Your task to perform on an android device: I am planning a family trip to Vancouver, so find an economy class flight for me for a one-way trip from Toronto Pearson International to Vancouver International on December 15 for 3 adults on the  Skyscanner app.
Image 0: 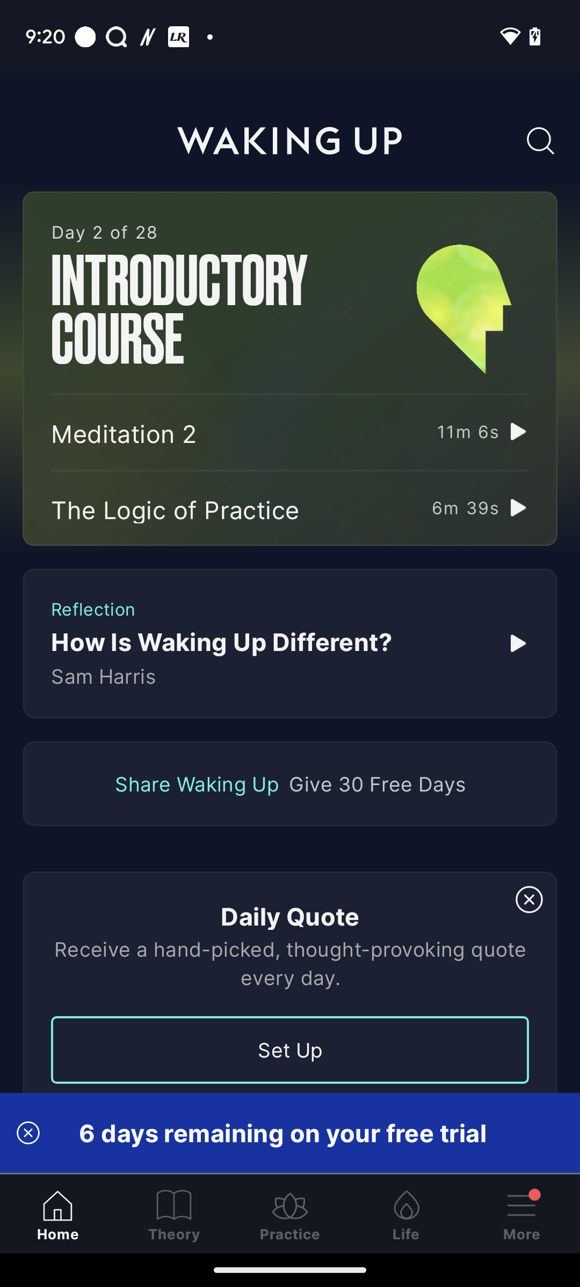
Open the Skyscanner app.
Step 0: open app "Skyscanner"
Image 1: 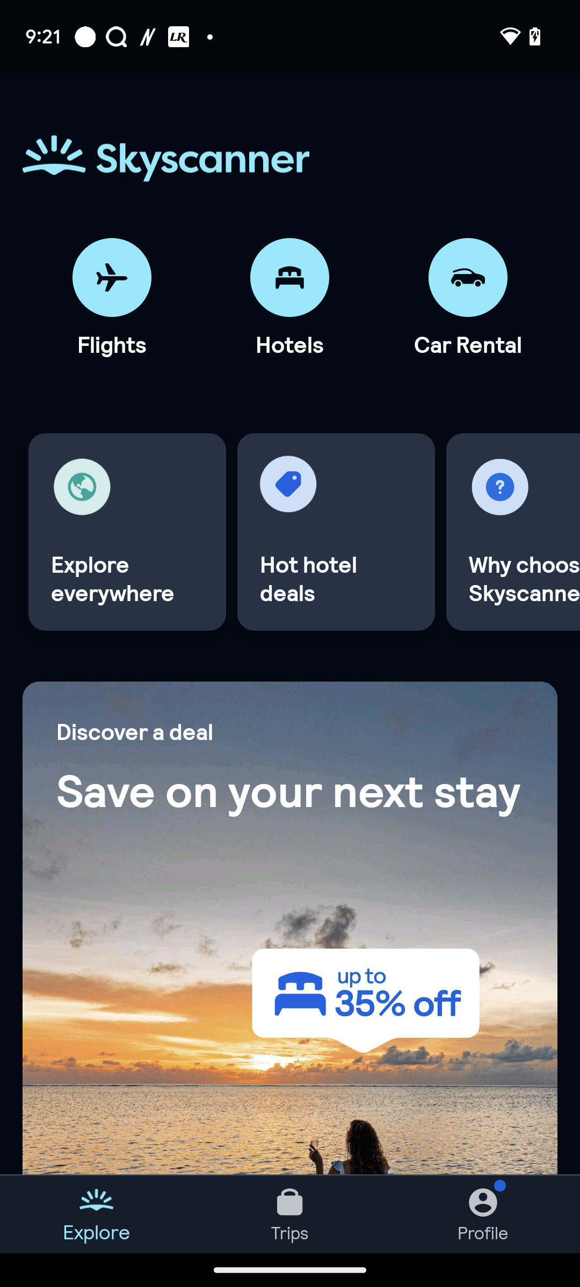
Open the Flights Tab.
Step 1: click (112, 277)
Image 2: 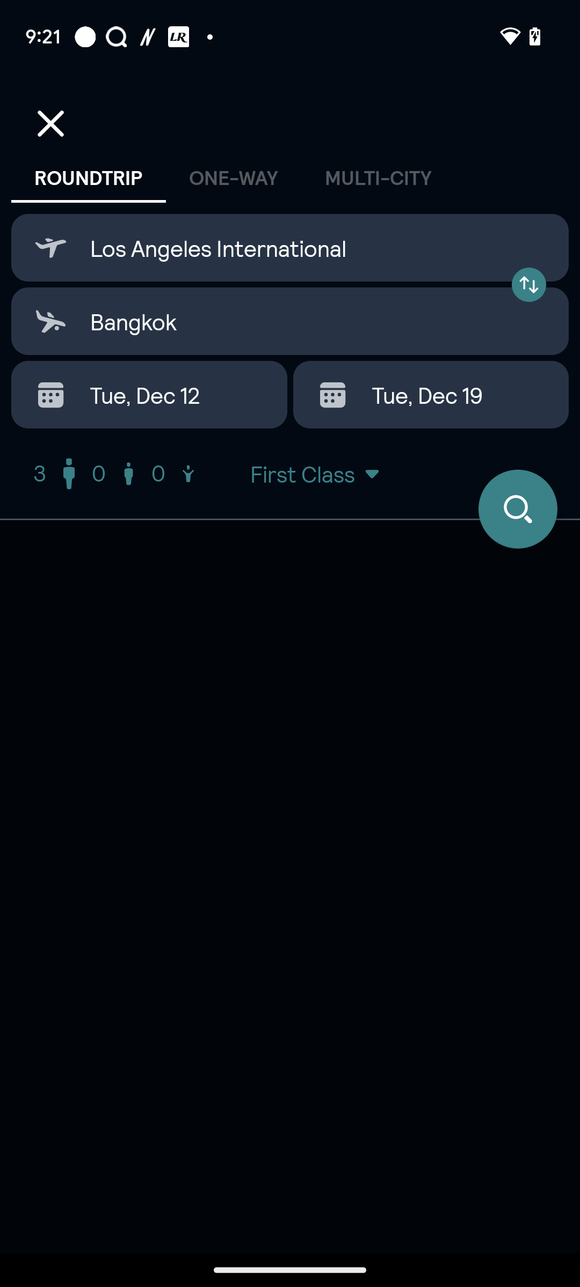
Click on the tab One- way.
Step 2: click (234, 177)
Image 3: 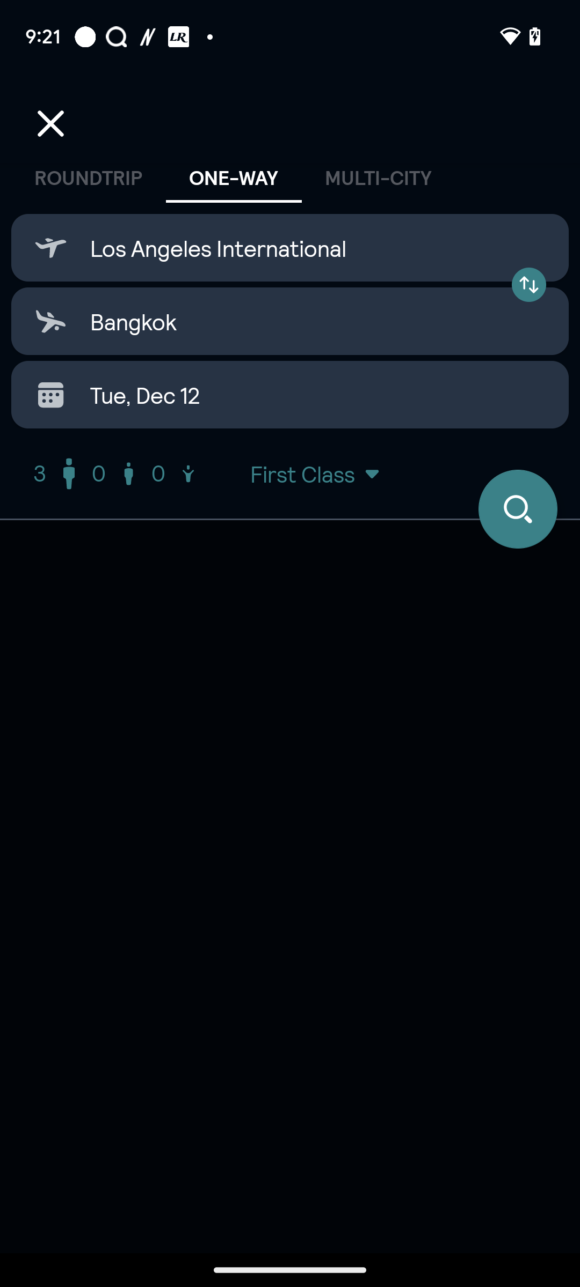
Click on the First Input box.
Step 3: click (289, 248)
Image 4: 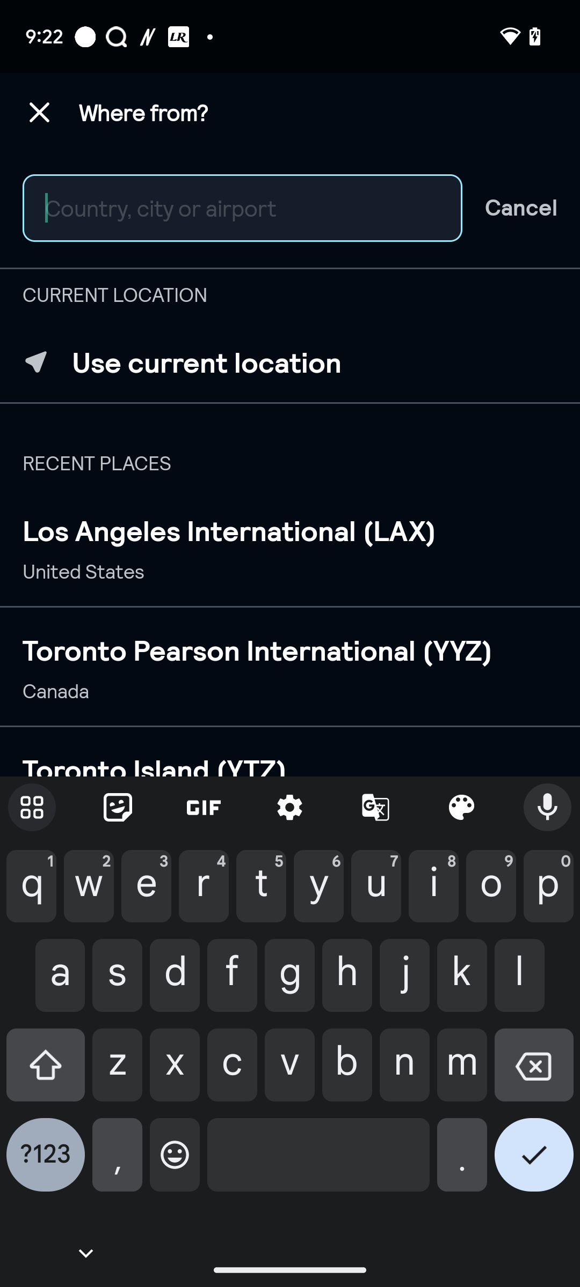
Type Toronto Pearson International in the search box.
Step 4: type "Toronto Pearson International "
Image 5: 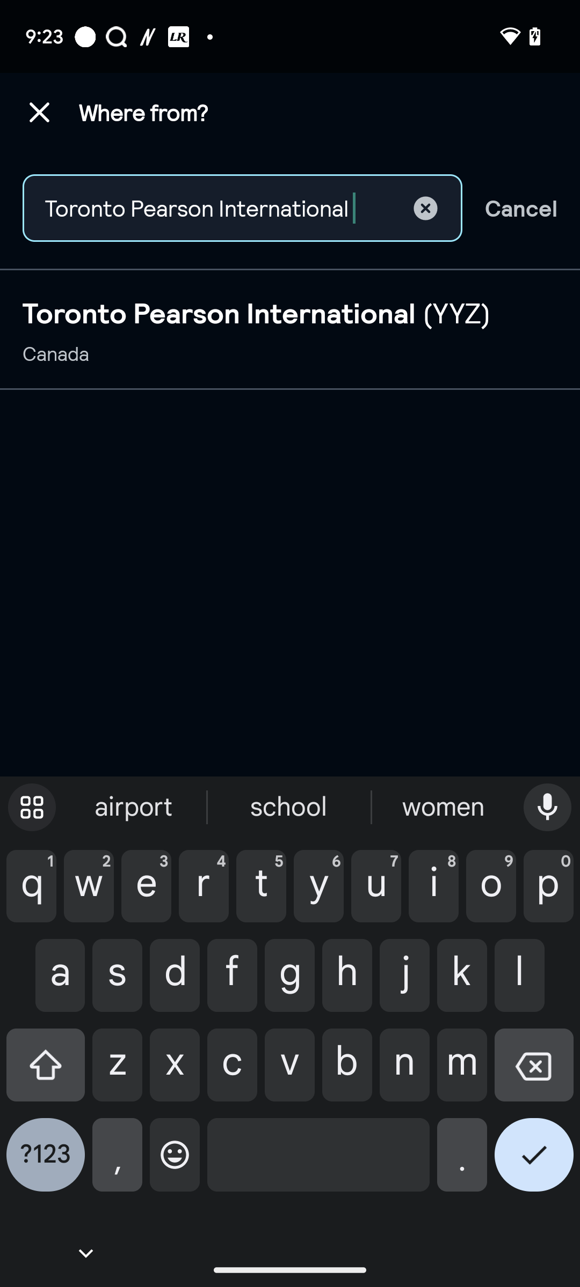
Select the tab shown on the screen.
Step 5: click (290, 330)
Image 6: 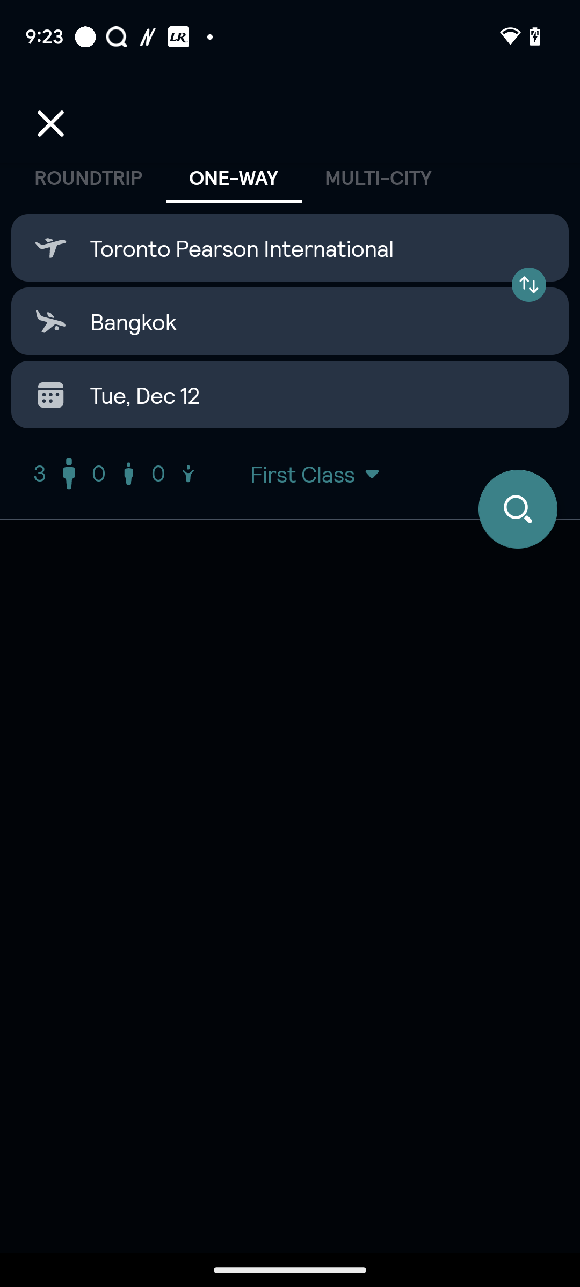
Click on the second Input box.
Step 6: click (289, 321)
Image 7: 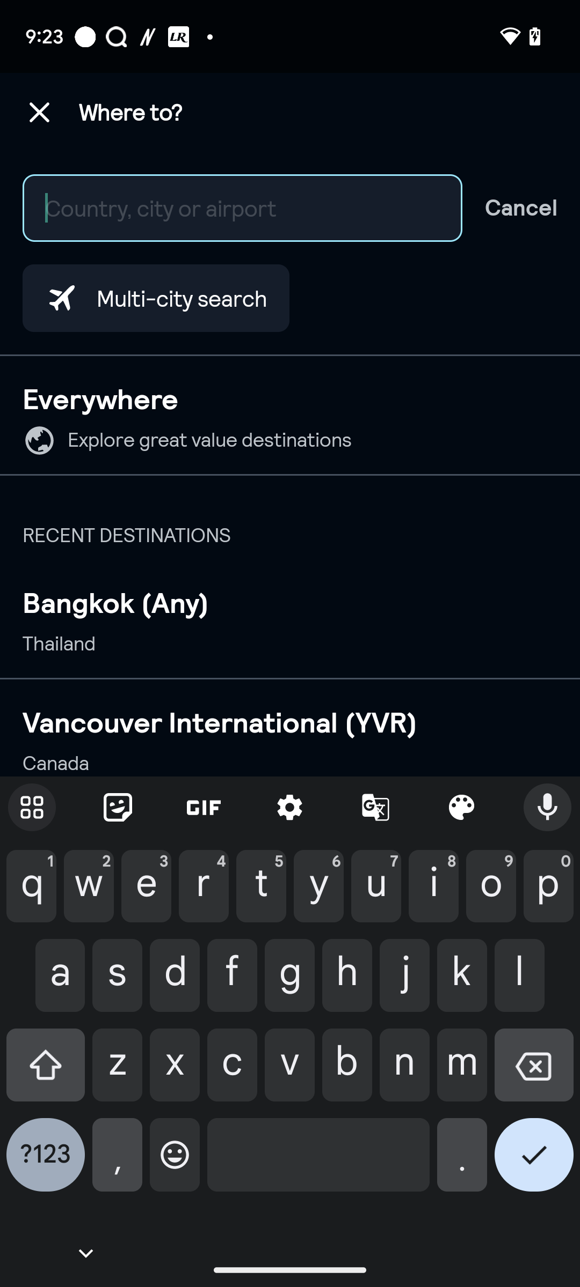
Type Vancouver International in the search box.
Step 7: type "Vancouver International"
Image 8: 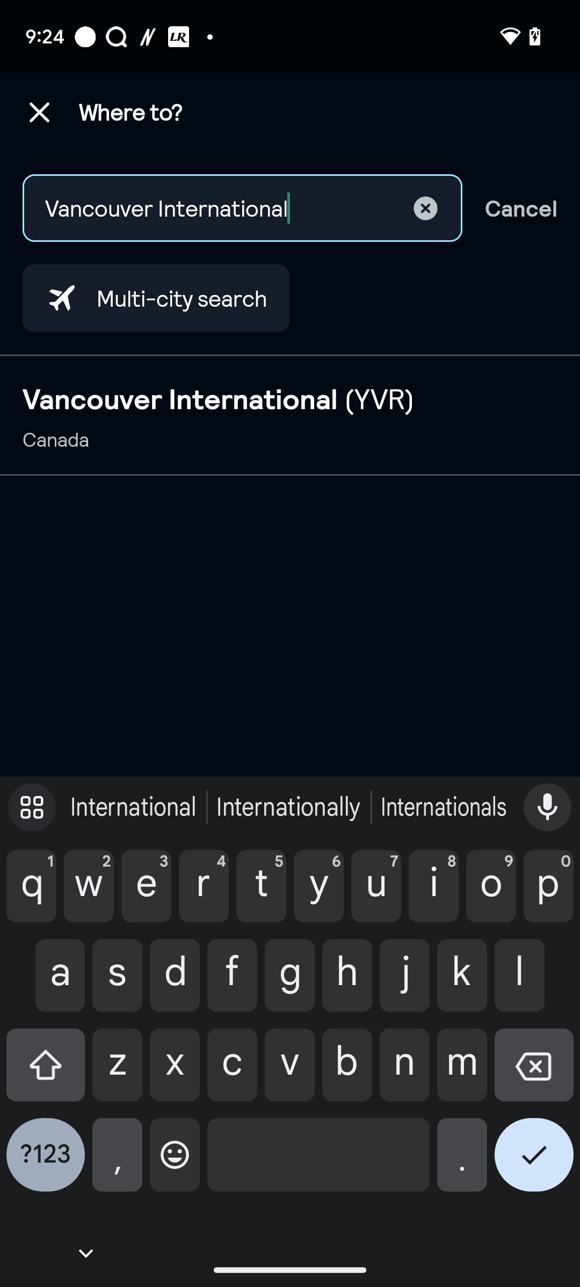
Select the tab shown on the screen.
Step 8: click (290, 416)
Image 9: 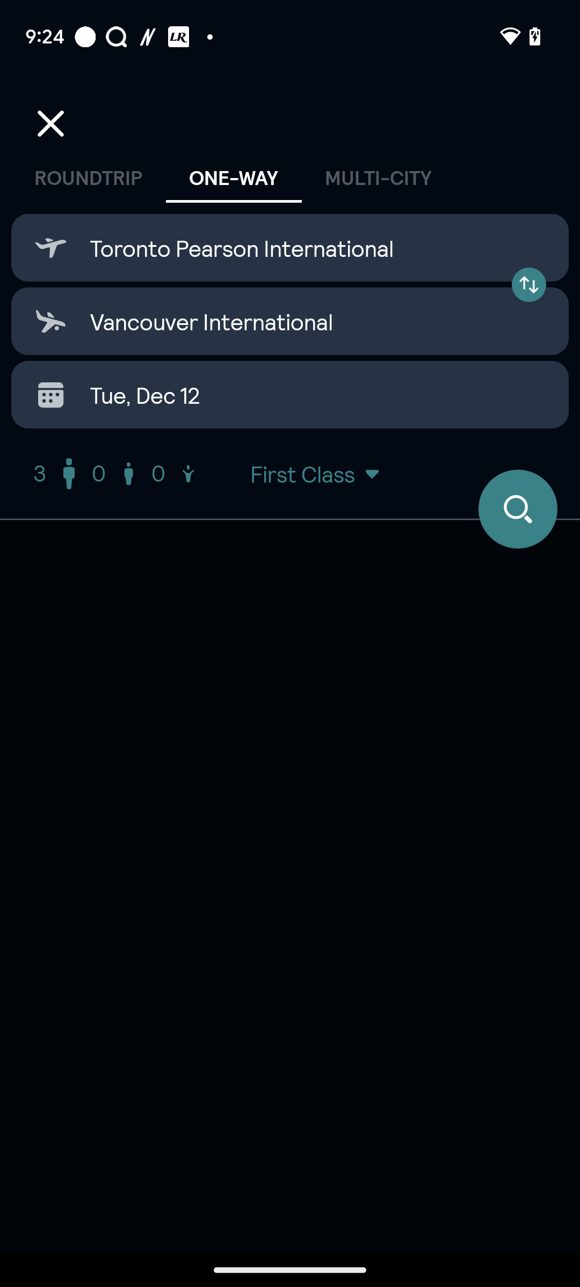
Click on the Calendar icon.
Step 9: click (289, 395)
Image 11: 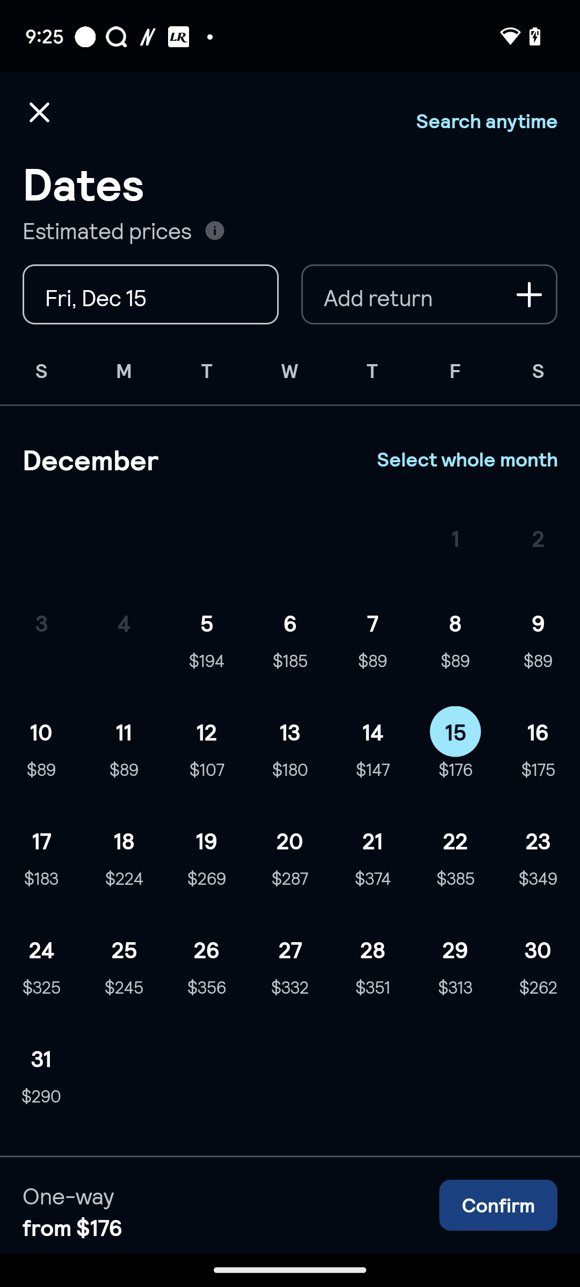
Click on the tab Confirm at the bottom right corner of the screen.
Step 11: click (498, 1205)
Image 12: 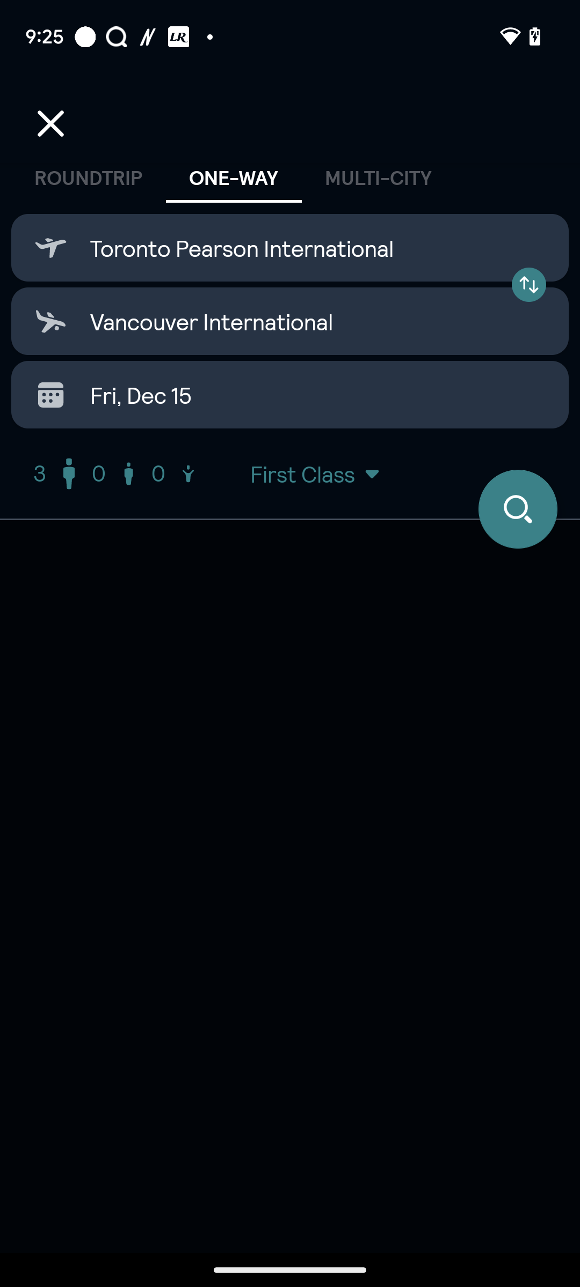
Click on the text First Class.
Step 12: click (302, 474)
Image 13: 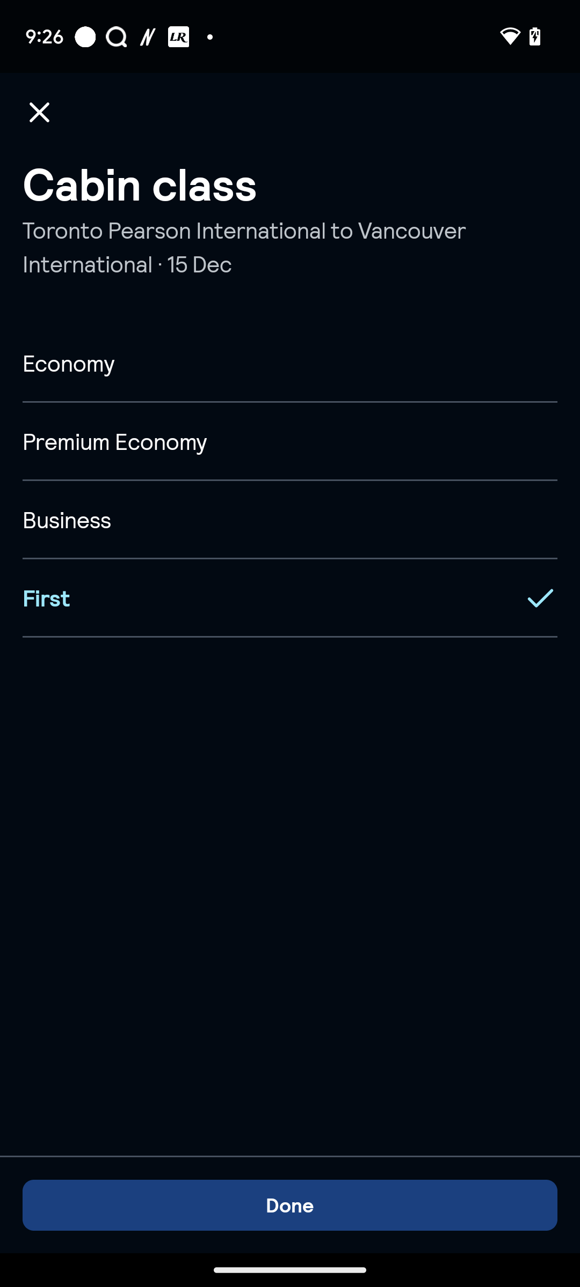
Select the cabin class to Economy.
Step 13: click (278, 363)
Image 14: 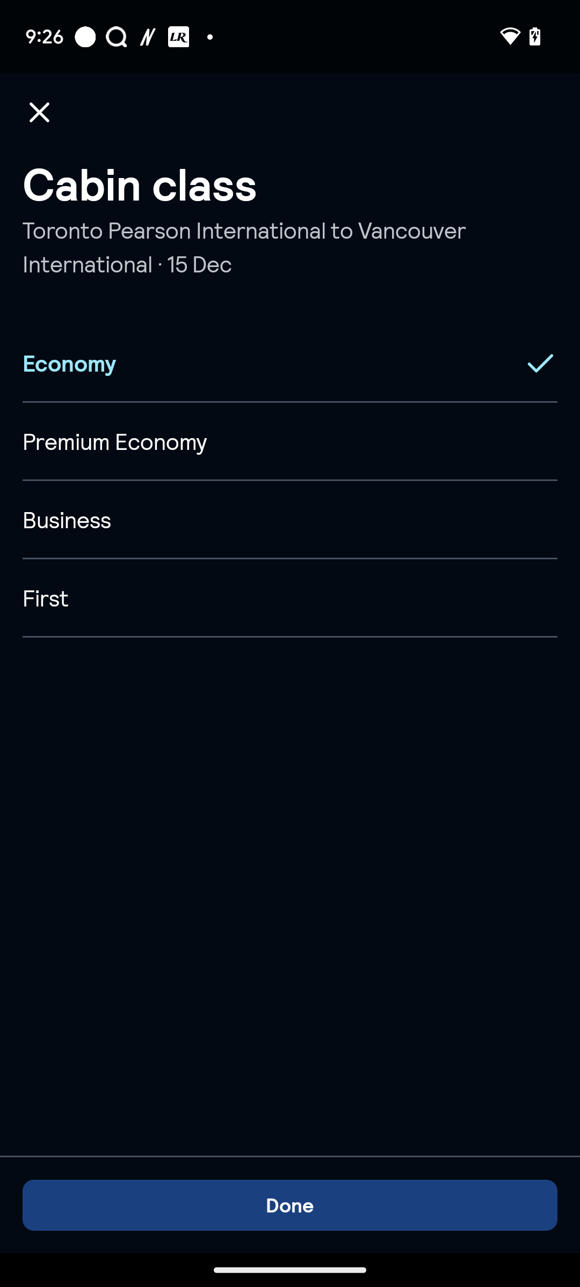
Click on the Done tab at the bottom.
Step 14: click (290, 1205)
Image 16: 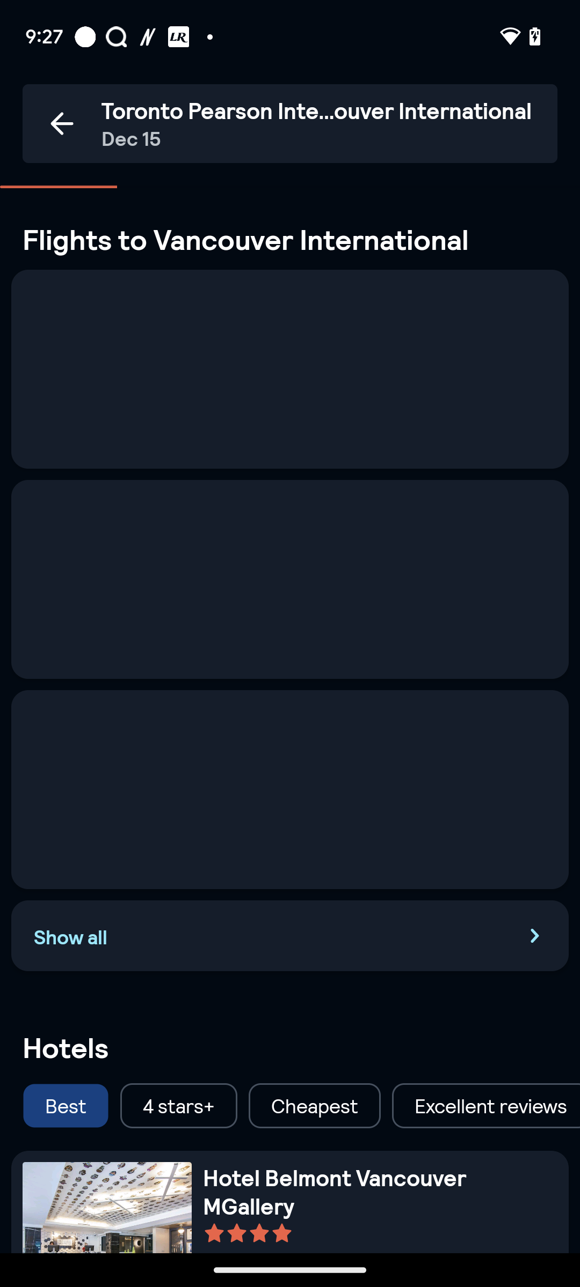
Click on the search icon.
Step 16: wait